Your task to perform on an android device: search for the mobile Realme narzo N53 and show its  price, features and specifications
Image 0: 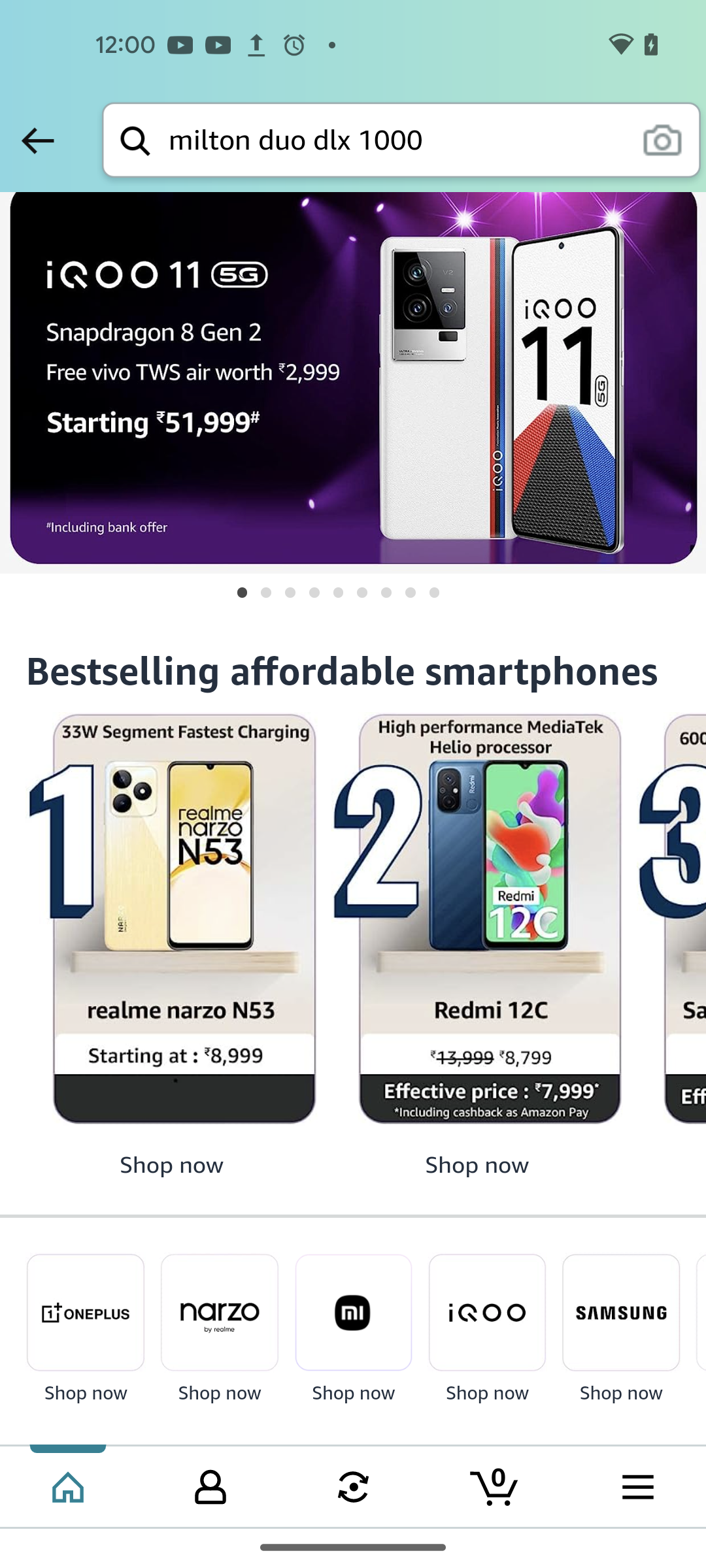
click on the first result Bestselling affordable smartphones
Step 0: click (171, 919)
Image 1: 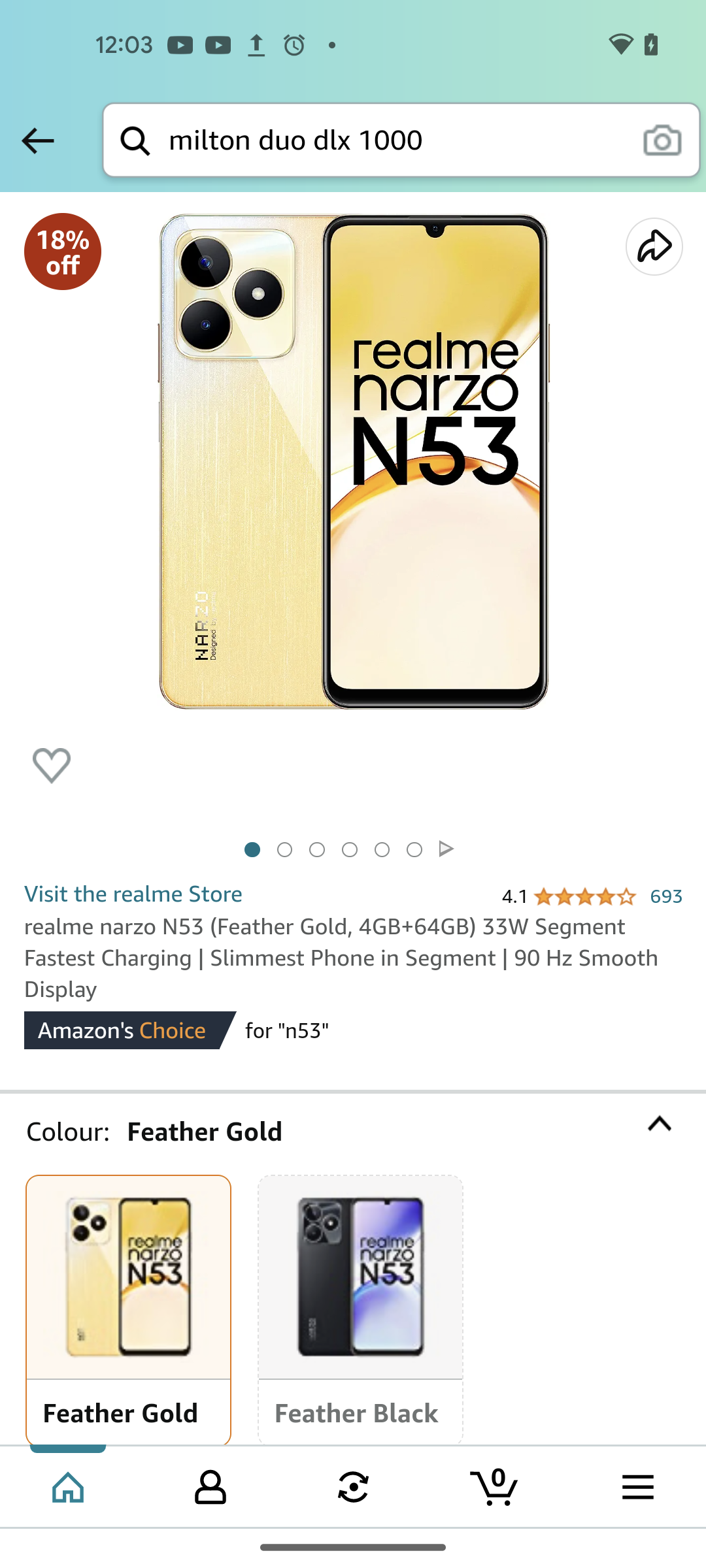
Swipe up to view the price, features and specifications
Step 1: scroll down
Image 2: 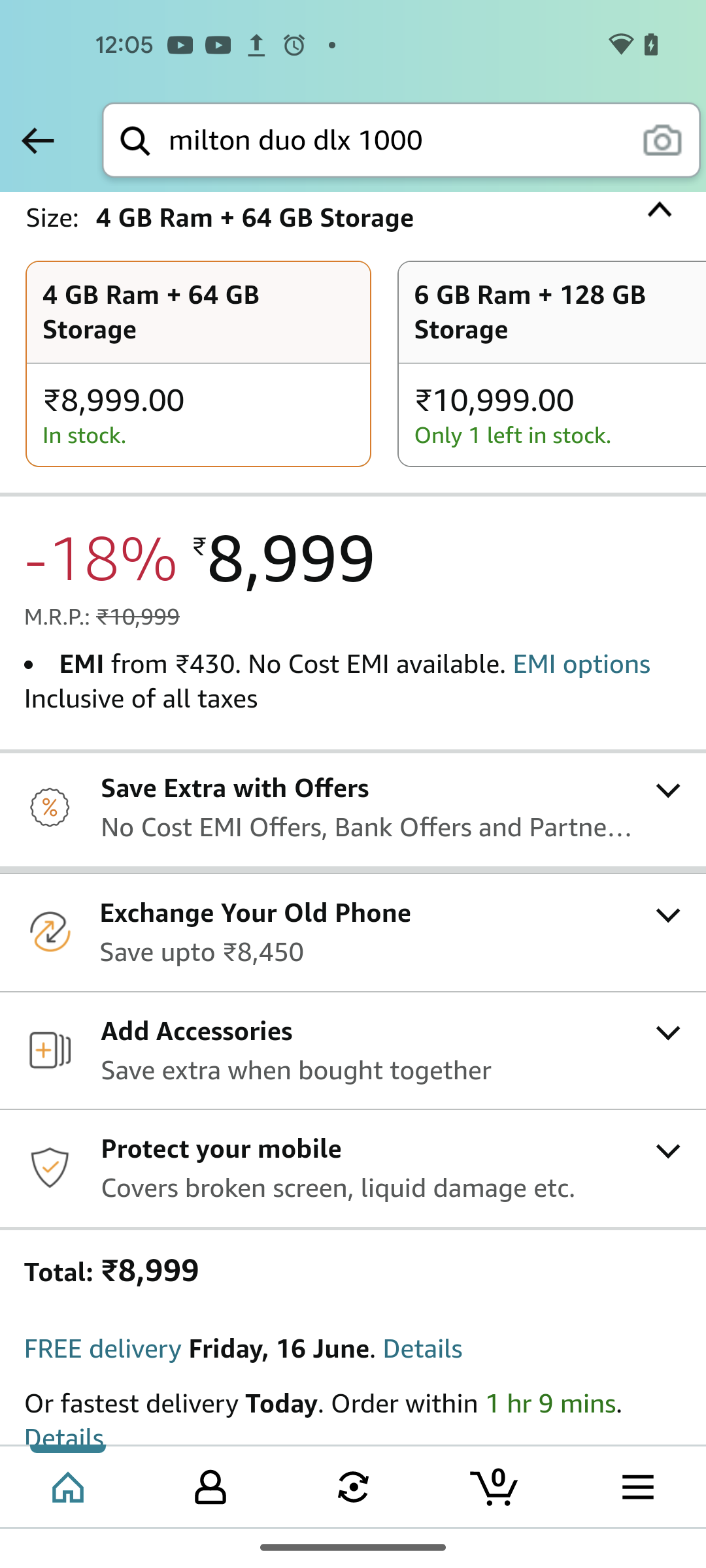
Swipe up to view the price, features and specifications
Step 2: scroll down
Image 3: 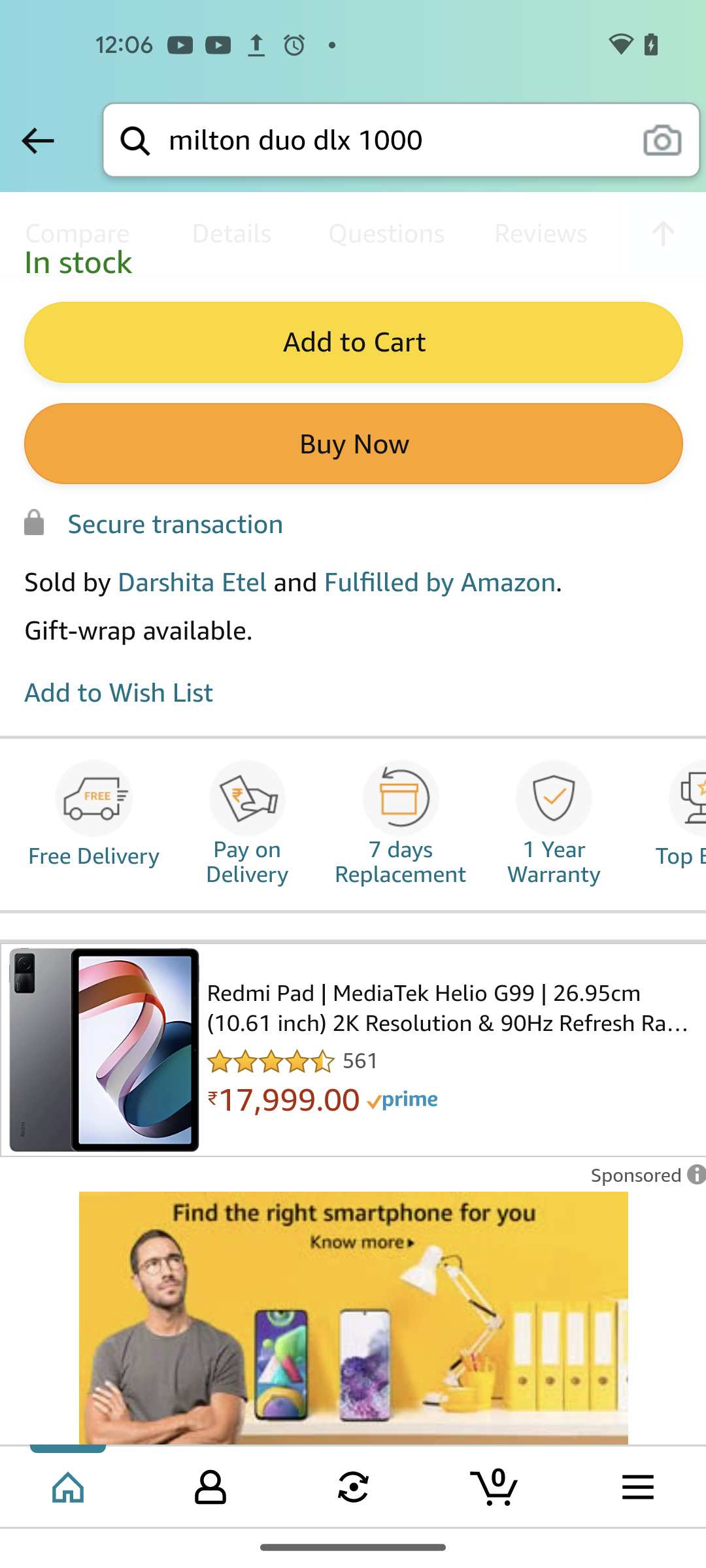
Swipe up to view the price, features and specifications
Step 3: scroll down
Image 4: 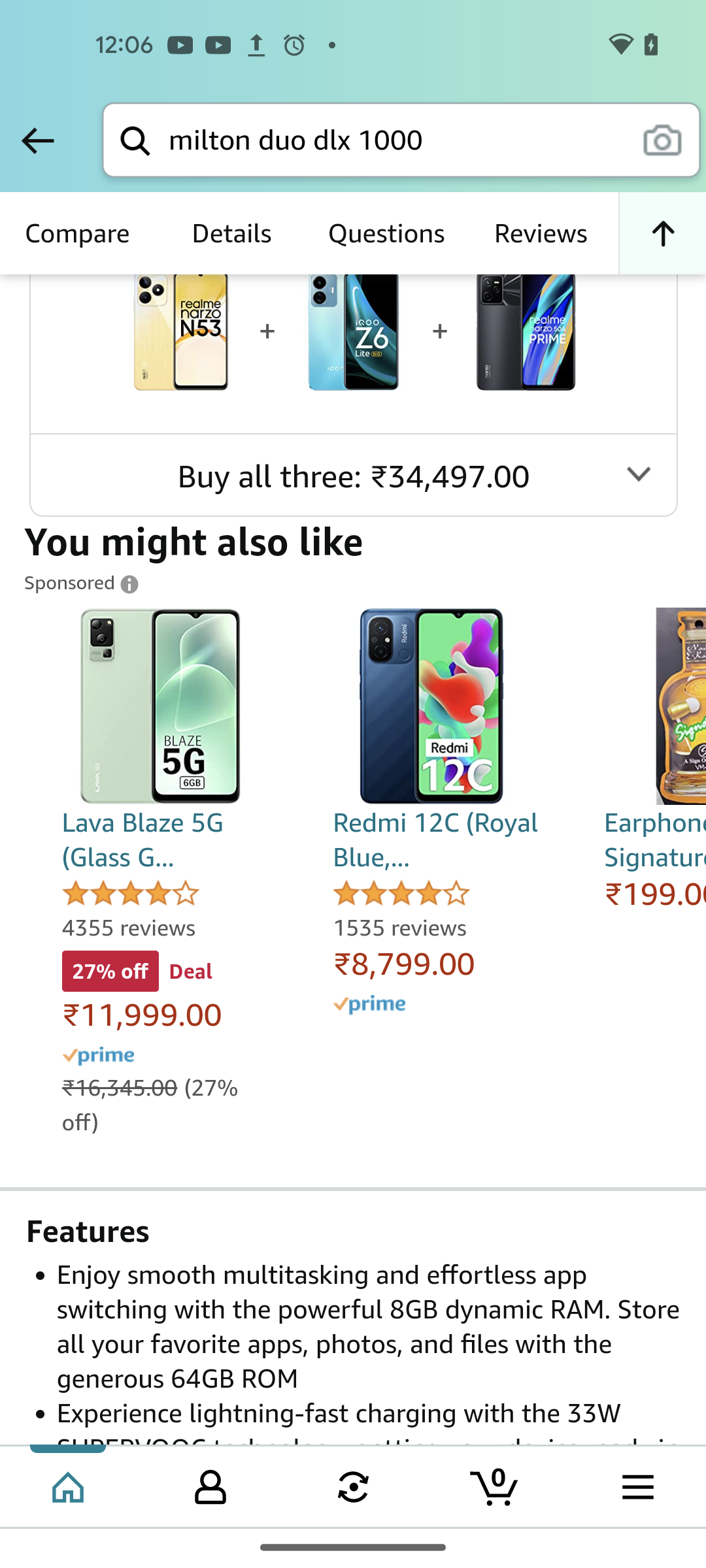
Swipe up to view the price, features and specifications
Step 4: scroll down